Your task to perform on an android device: I liked the Dell 14 laptop after viewing the details. Add the Dell 14 laptop to the cart in the Amazon app.
Image 0: 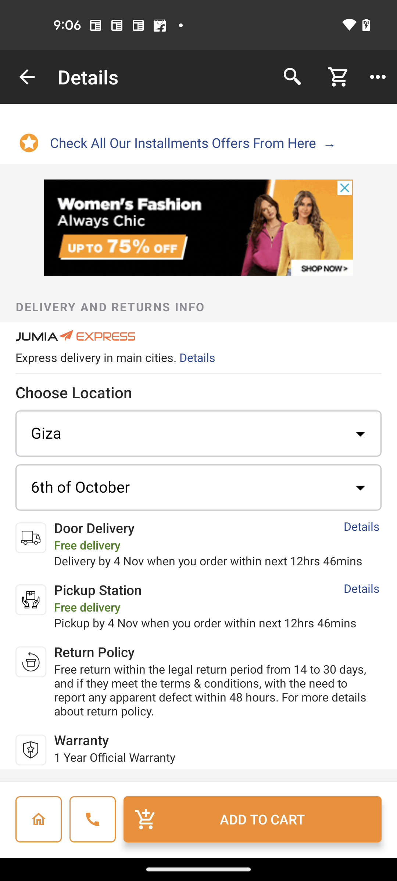
Open the Amazon app
Step 0: open app "Amazon"
Image 1: 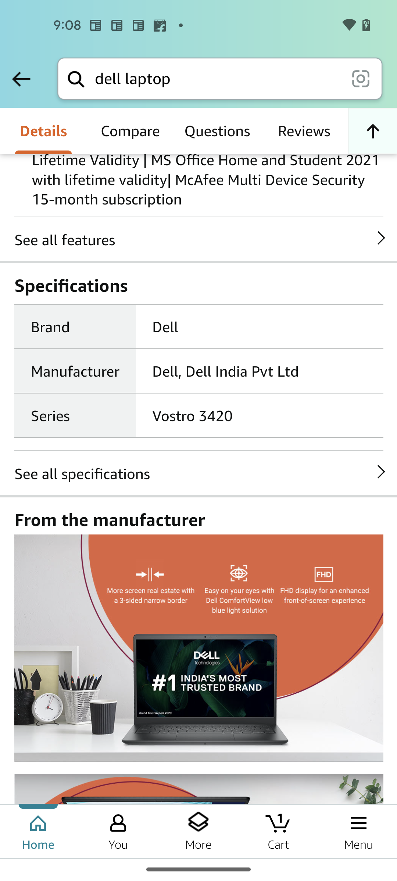
Swipe down to Add to cart button
Step 1: scroll up
Image 2: 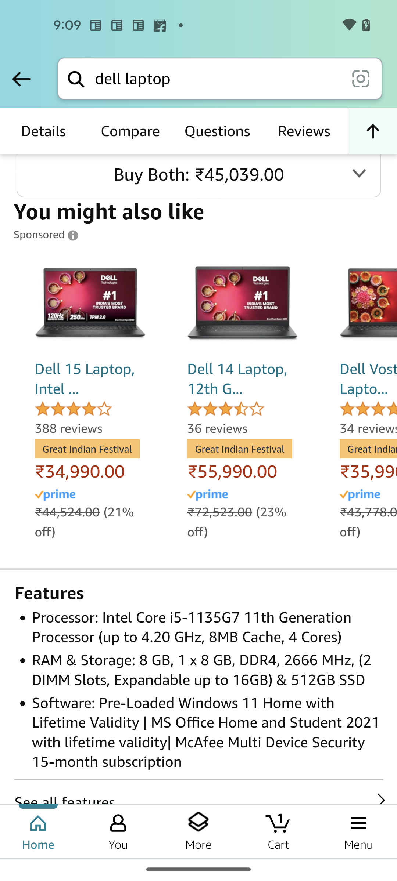
Swipe down to Add to cart button
Step 2: scroll up
Image 3: 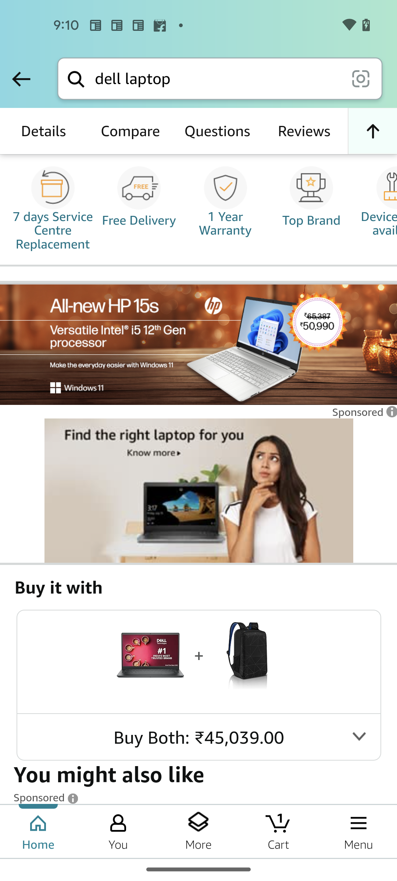
Swipe down to Add to cart button
Step 3: scroll up
Image 4: 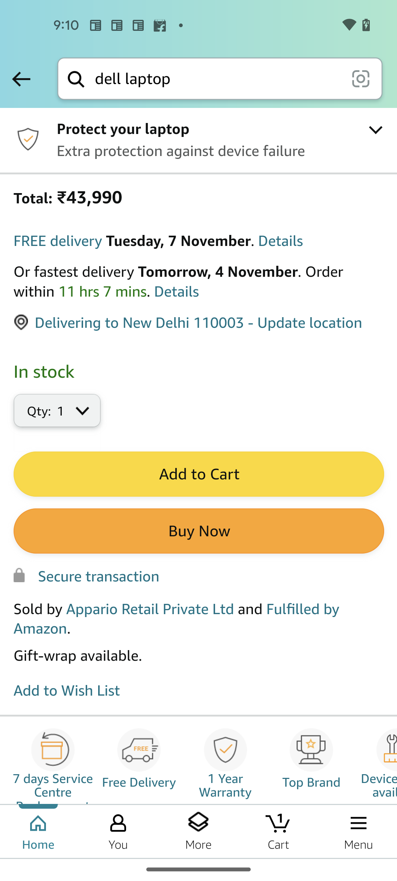
Click on the Add to Cart button
Step 4: click (198, 474)